Your task to perform on an android device: I want to create an exchange rate alert of less than 1.2290 USD as compared to 1 GBP so I can get a notification as soon as the price hits the set limit in the Xe app. 
Image 0: 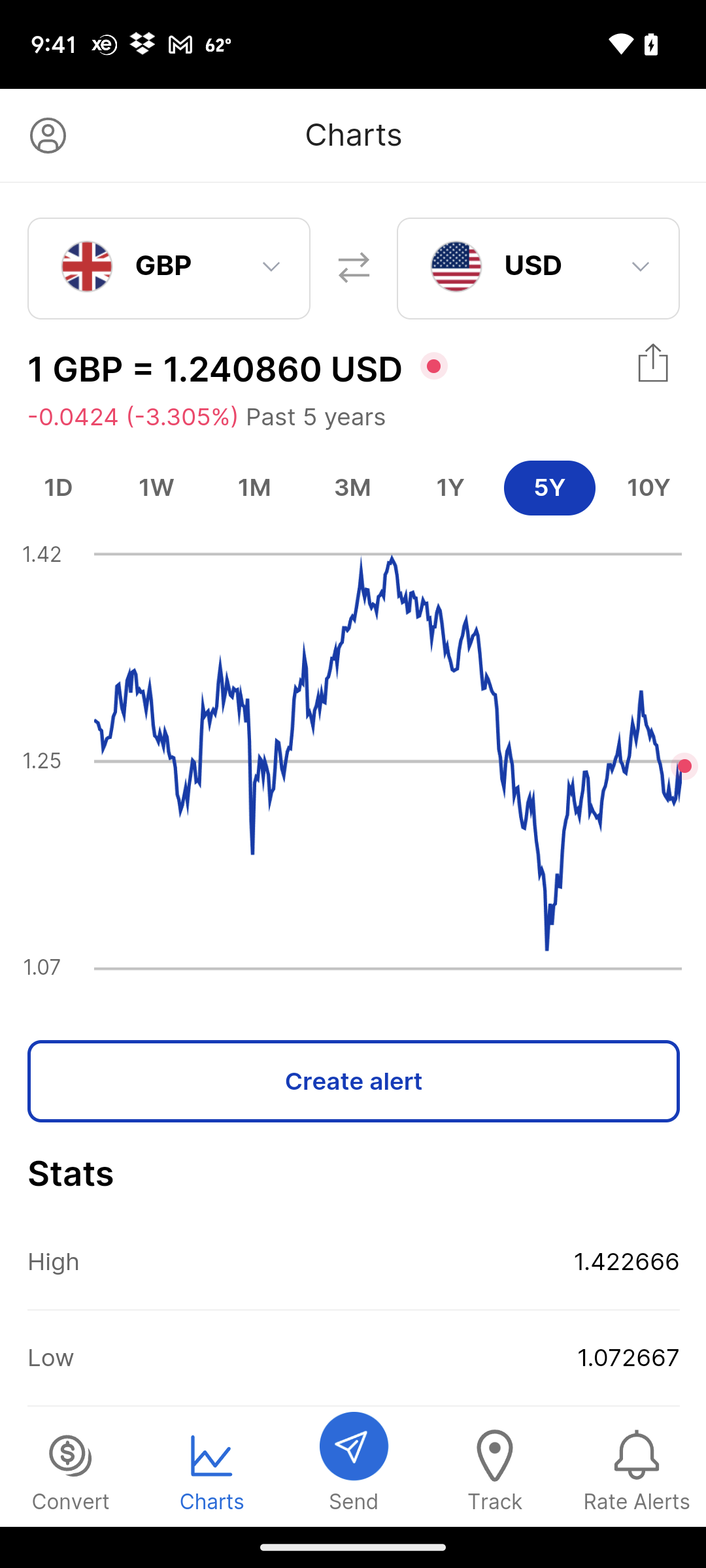
Click on the rate alerts tab at the bottom right of the screen
Step 0: click (636, 1469)
Image 1: 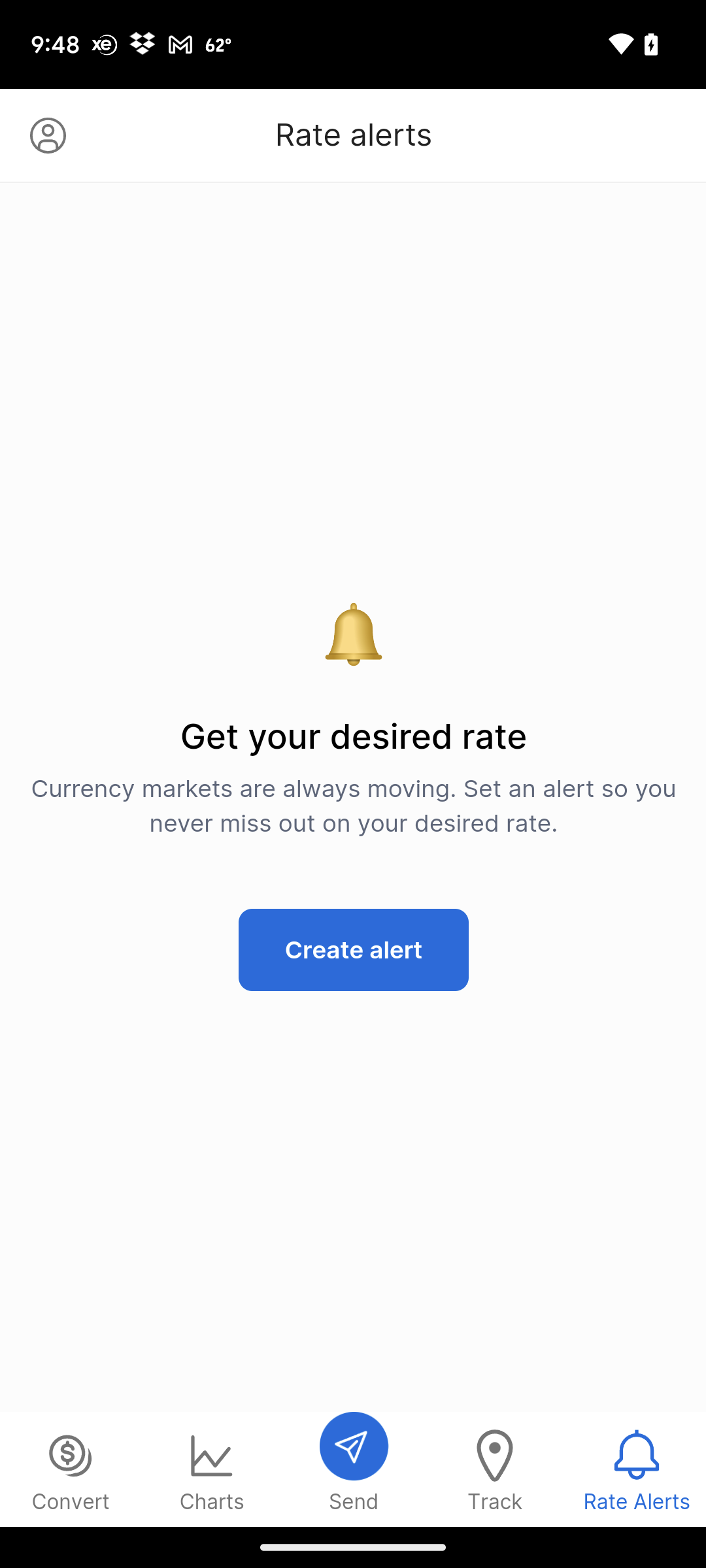
Create on create alerts
Step 1: click (354, 950)
Image 3: 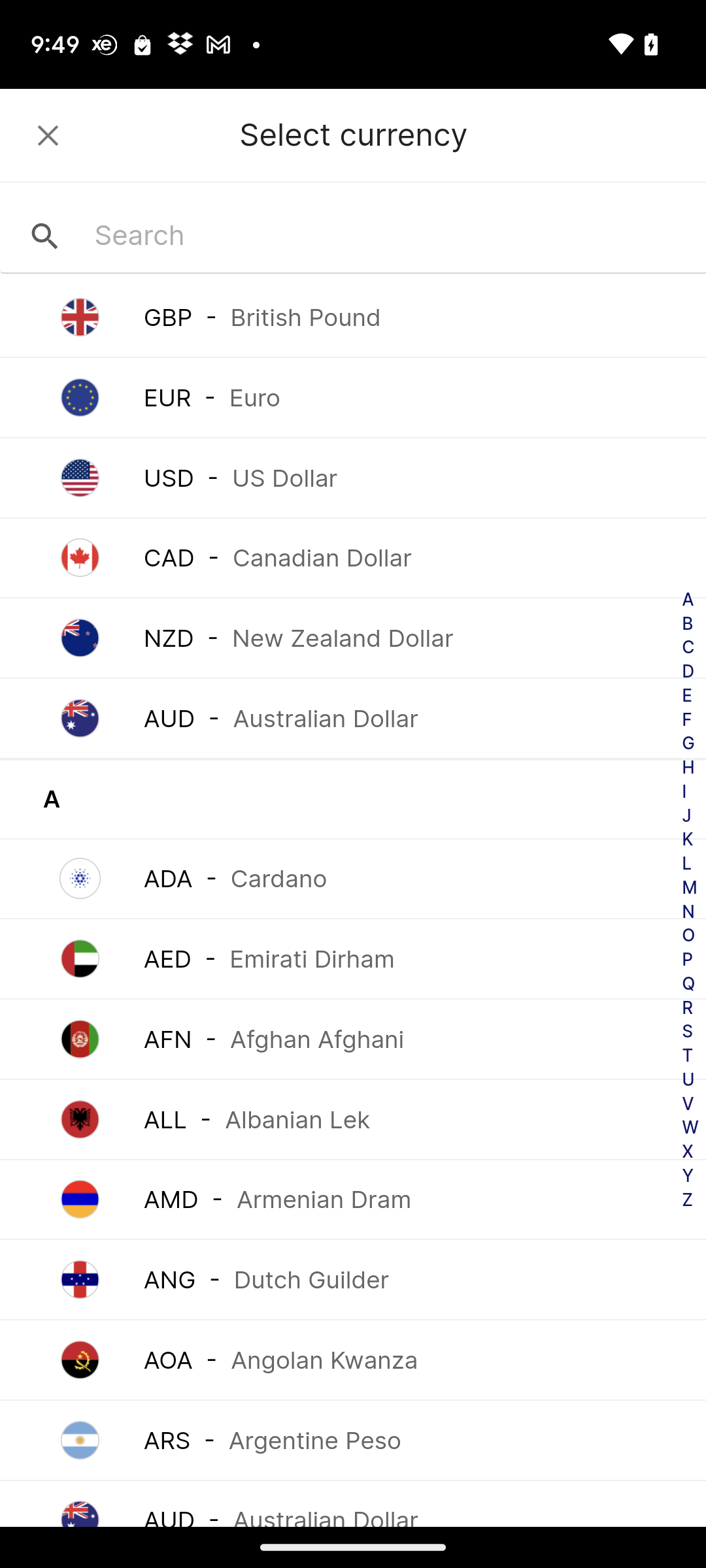
Click on USD currency
Step 3: click (352, 477)
Image 4: 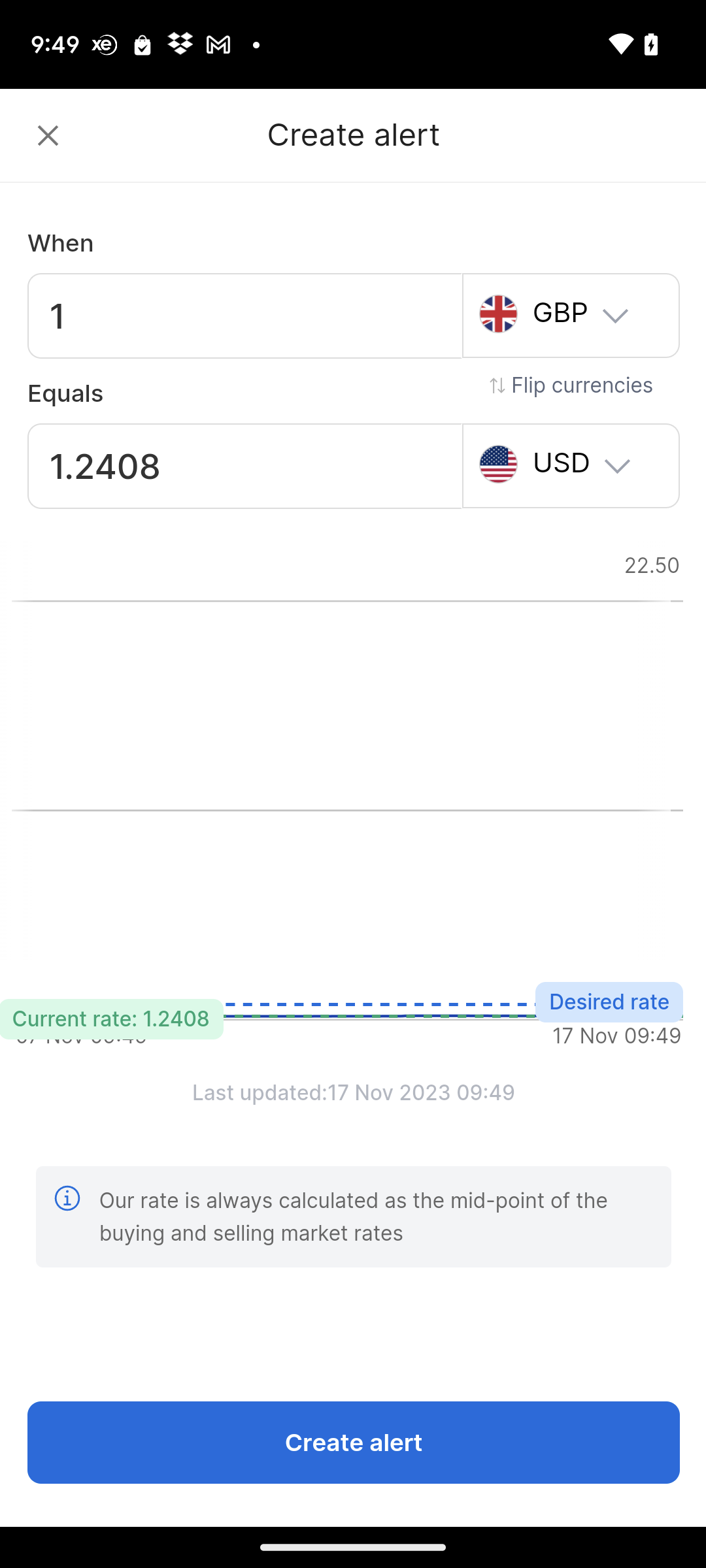
Swipe the desired rate below to the current rate
Step 4: scroll down
Image 5: 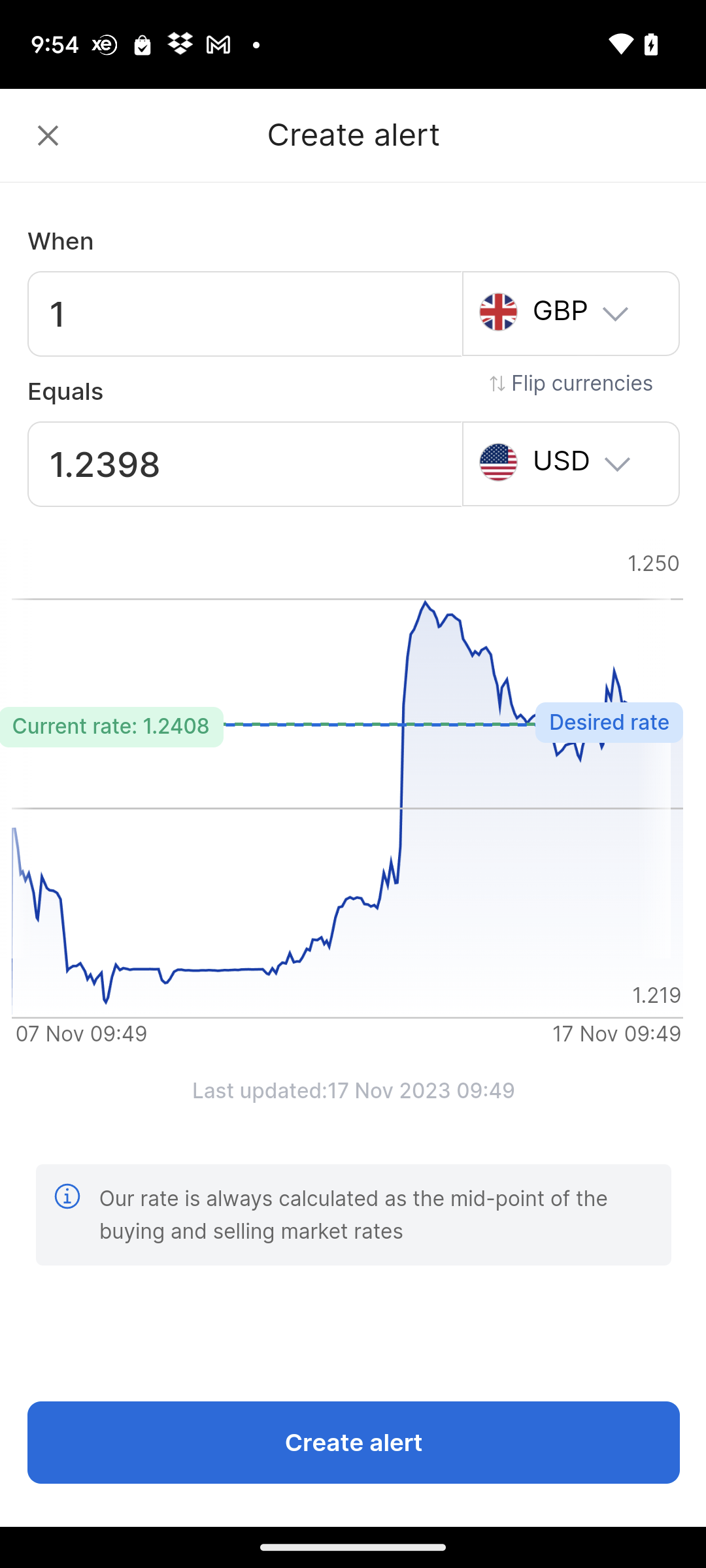
Swipe the desired rate below to the current rate
Step 5: wait
Image 6: 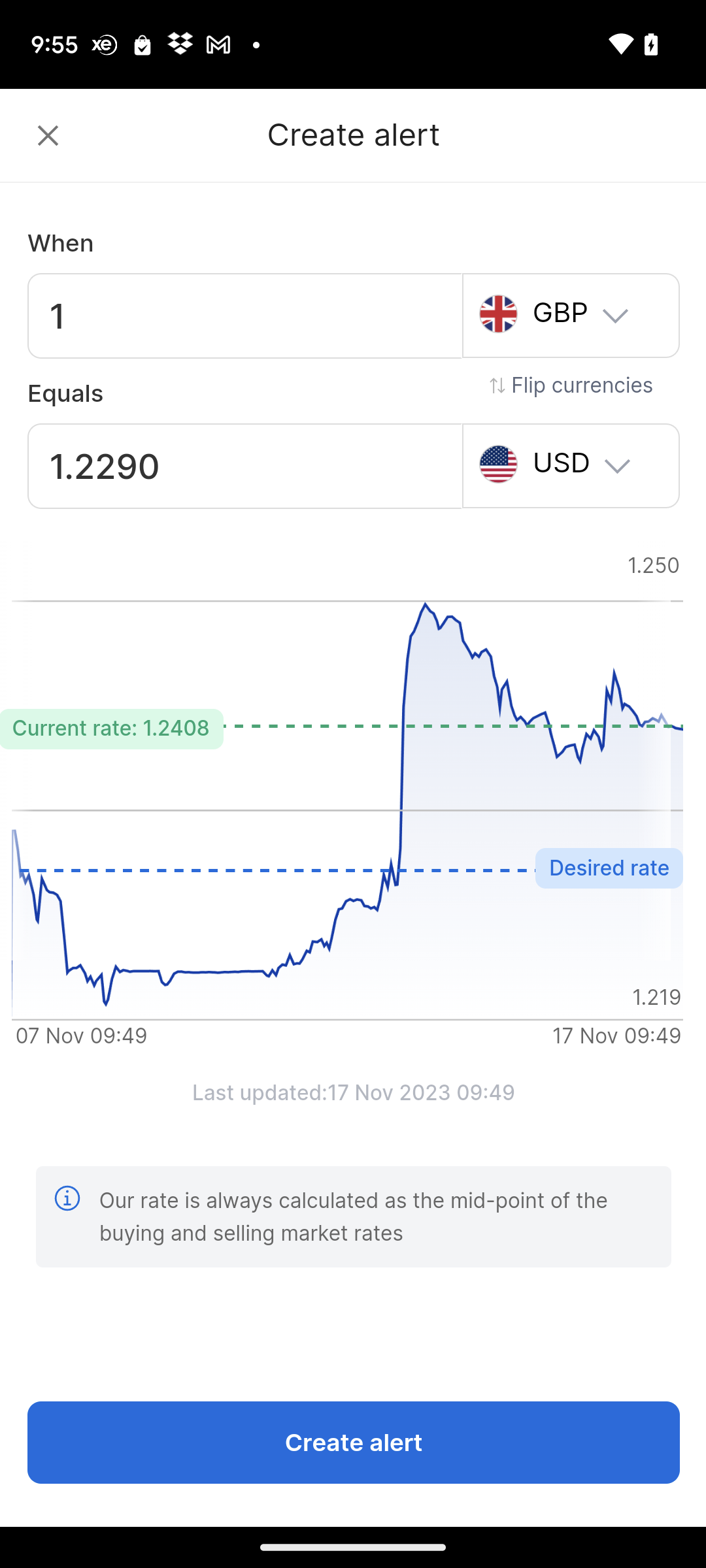
Click on the create alert button
Step 6: click (352, 1446)
Image 7: 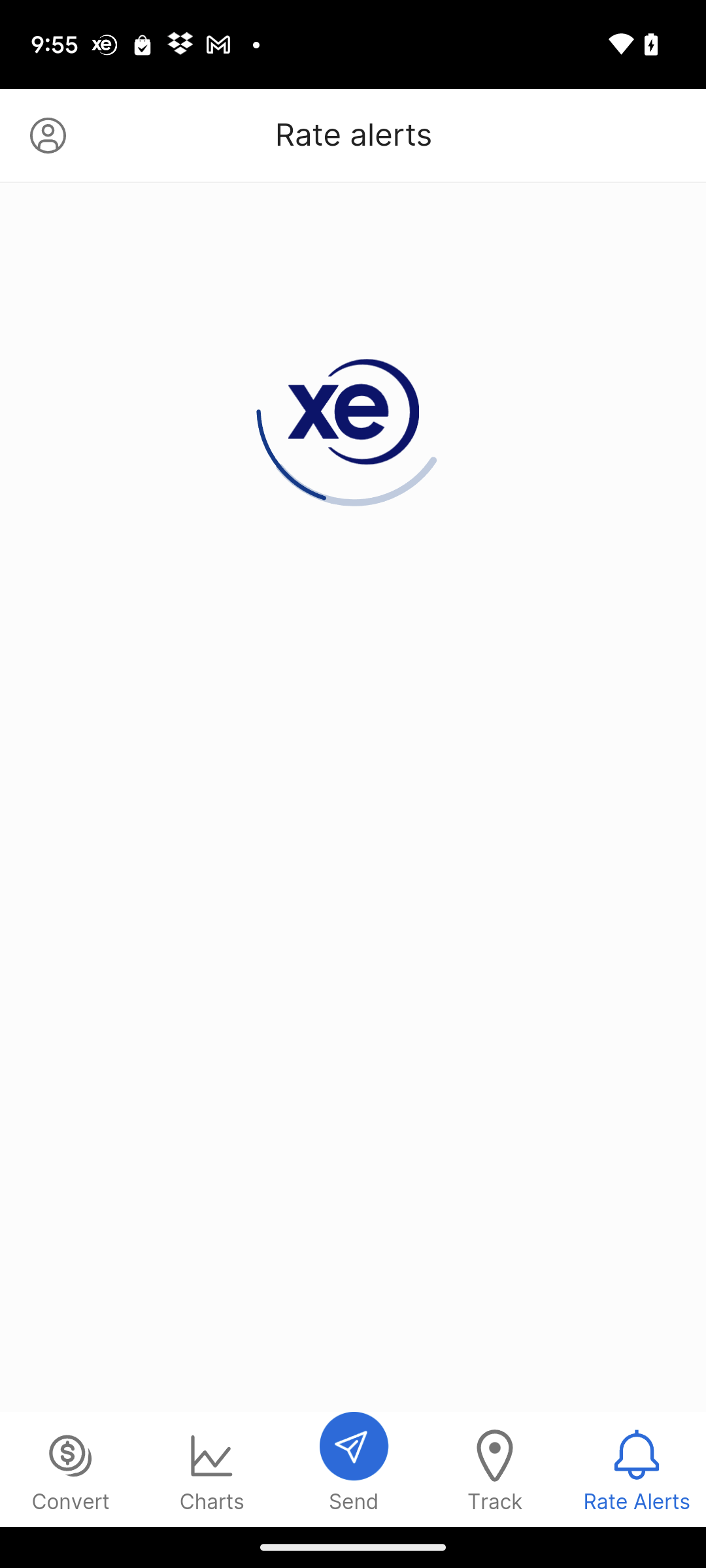
Click on the create alert button
Step 7: wait